Your task to perform on an android device: Delete an alarm on the clock app.
Image 0: 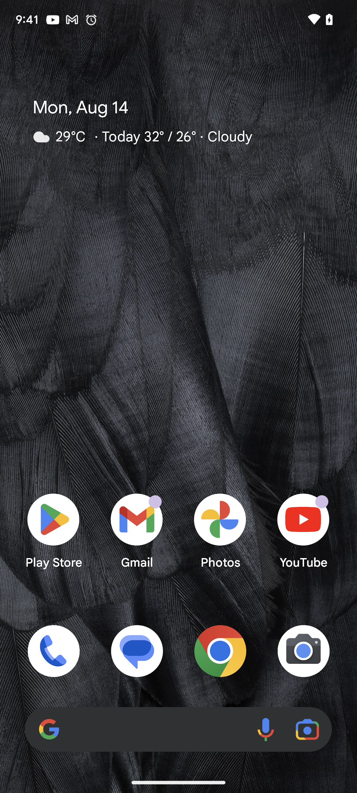
Open the clock app.
Step 0: open app "The Clock"
Image 1: 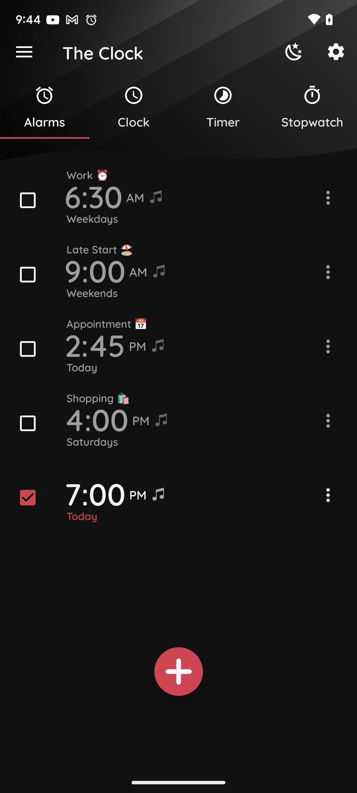
Tap on the three dots of the 7:00 pm alarm.
Step 1: click (326, 499)
Image 2: 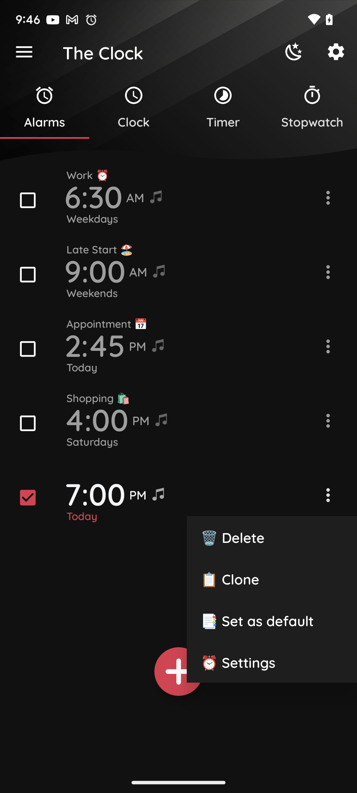
Click on the delete icon present at the left side of the screen.
Step 2: click (272, 537)